Your task to perform on an android device: In my free time, I use to practice singing, so I want to record the song that I Have been practicing since last week, so start recording for me on the Easy Voice Recorder app.
Image 0: 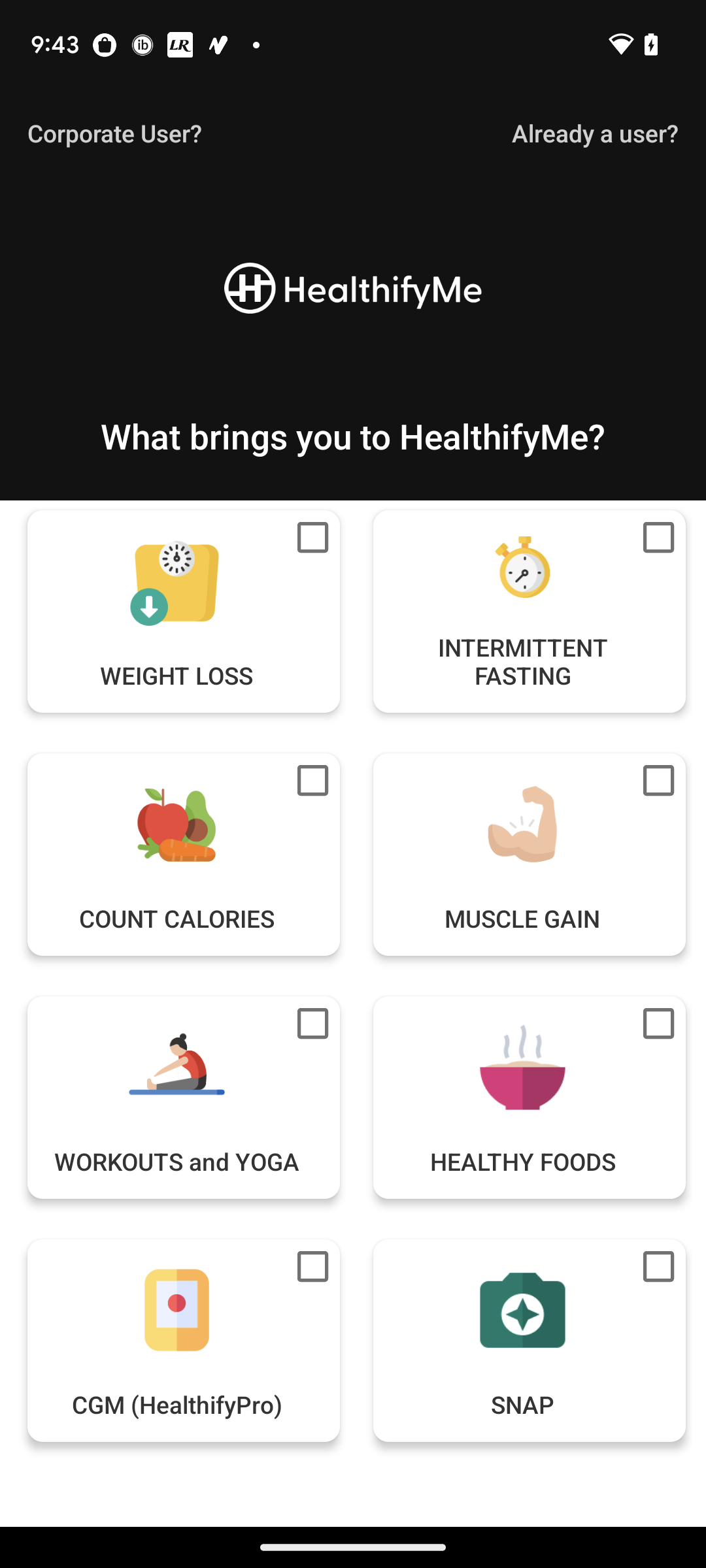
Open the app Easy Voice Recorder app.
Step 0: open app "Easy Voice Recorder"
Image 1: 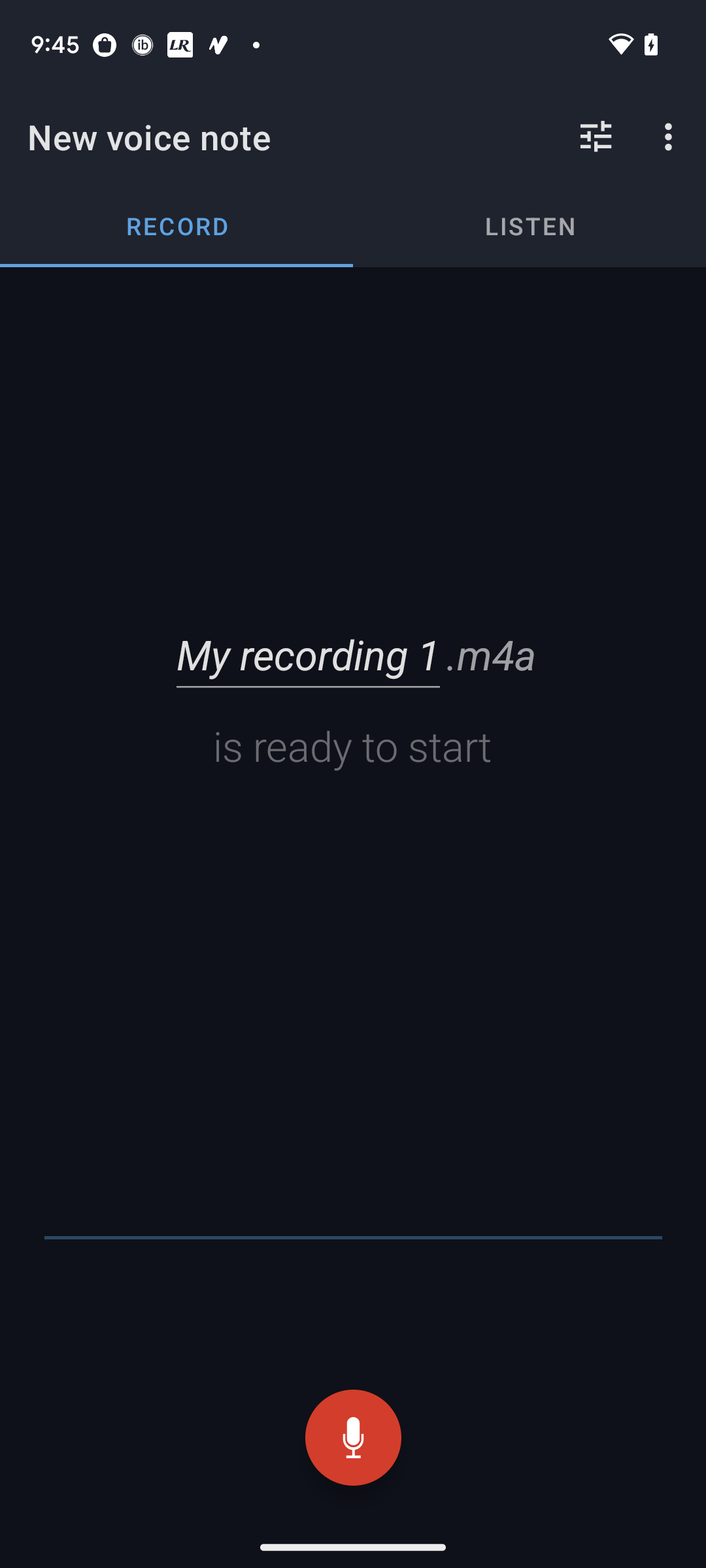
Click on the "Record" button at the bottom in the middle.
Step 1: click (353, 1437)
Image 2: 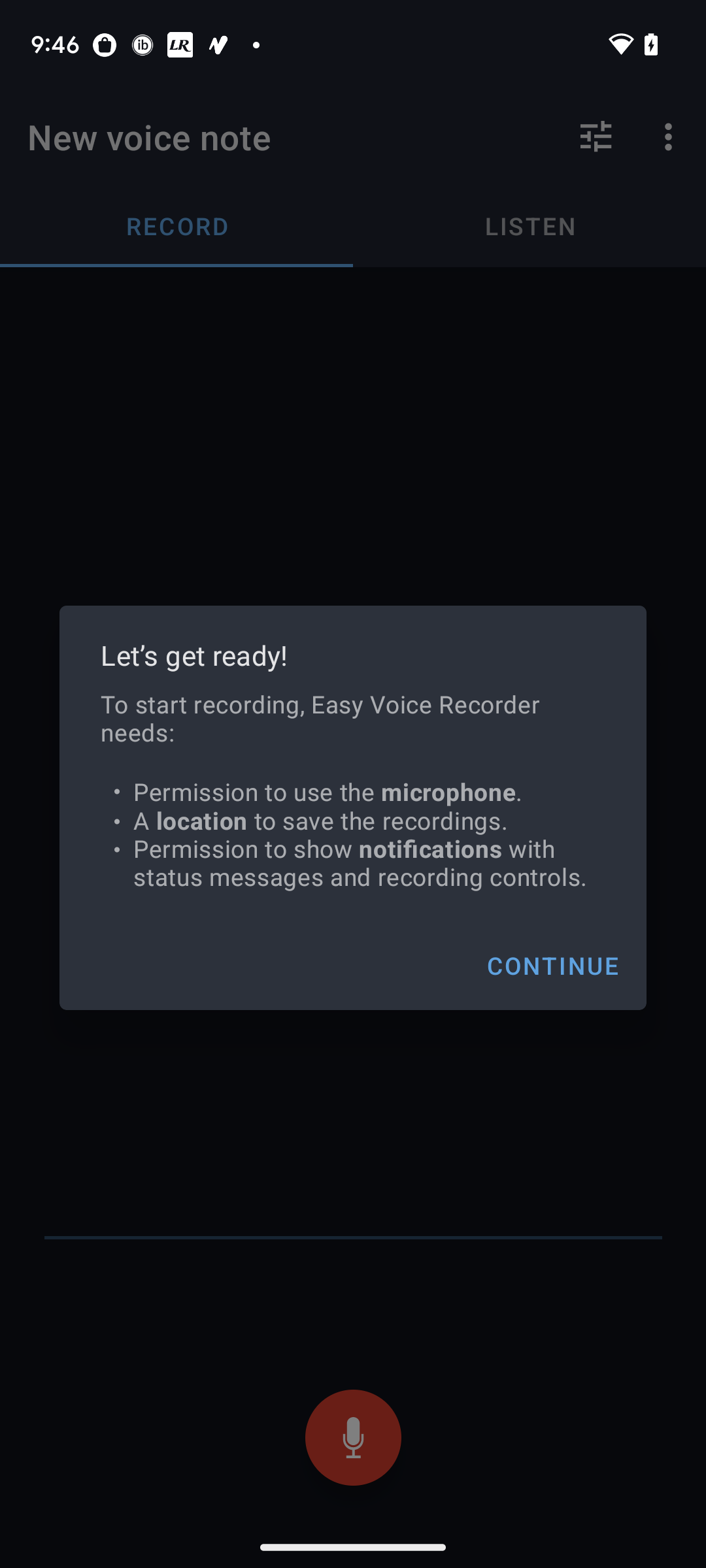
Click on the tab "CONTINUE".
Step 2: click (552, 966)
Image 3: 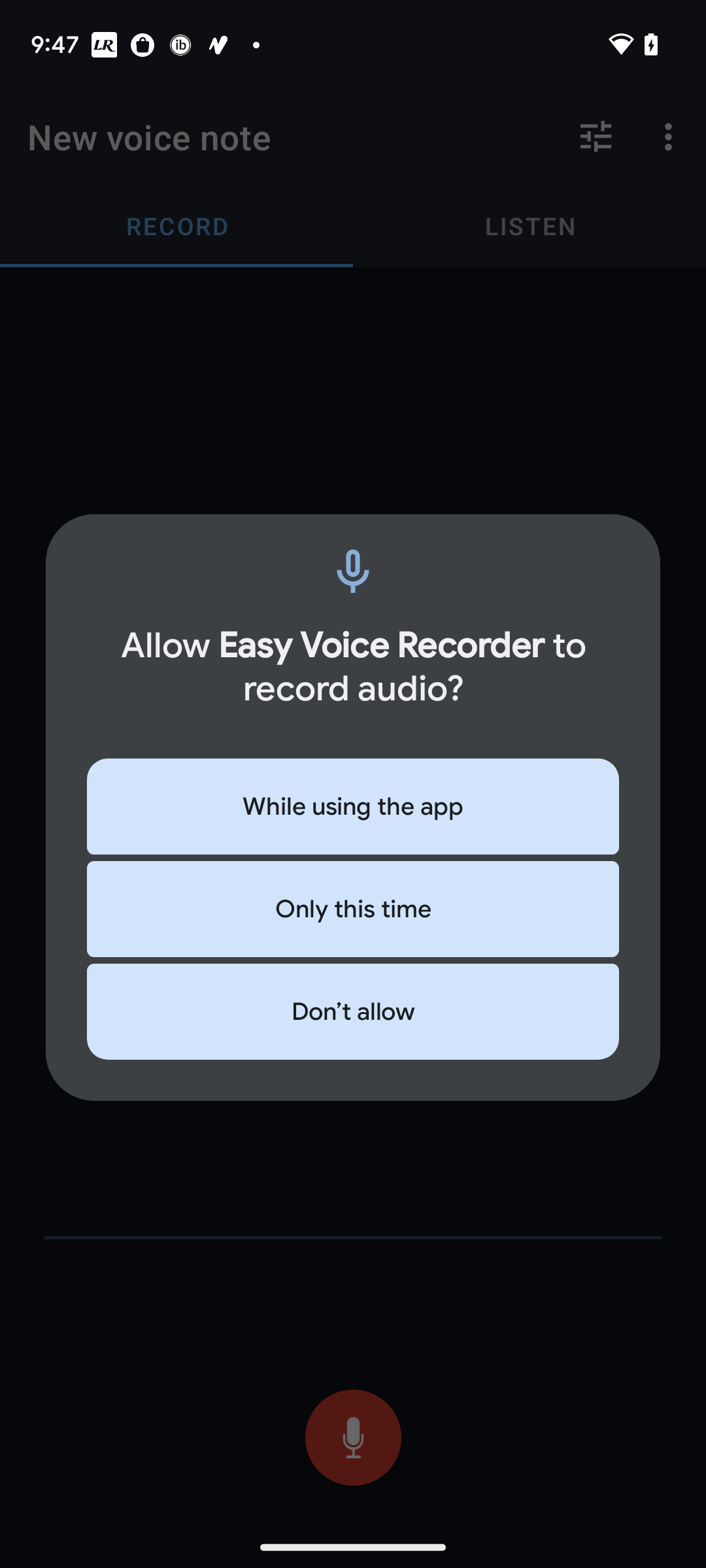
Click on the tab "While using the app".
Step 3: click (353, 806)
Image 4: 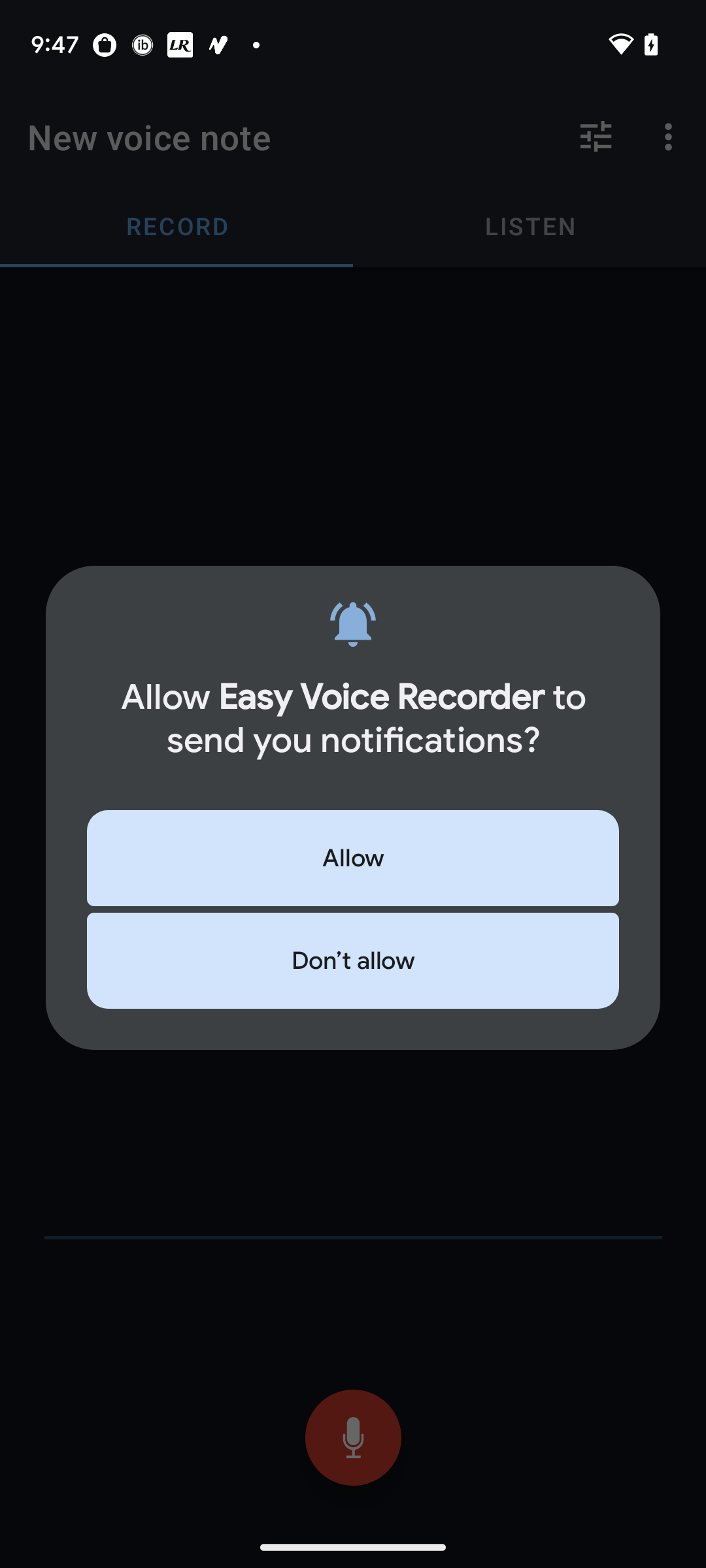
Click on the tab "While using the app".
Step 4: wait